Your task to perform on an android device: In the Trainline app, I need to look up the train schedules from London to Bristol for November 15, 2023 and return on November 18, 2023  , since I would like to explore new places.
Image 0: 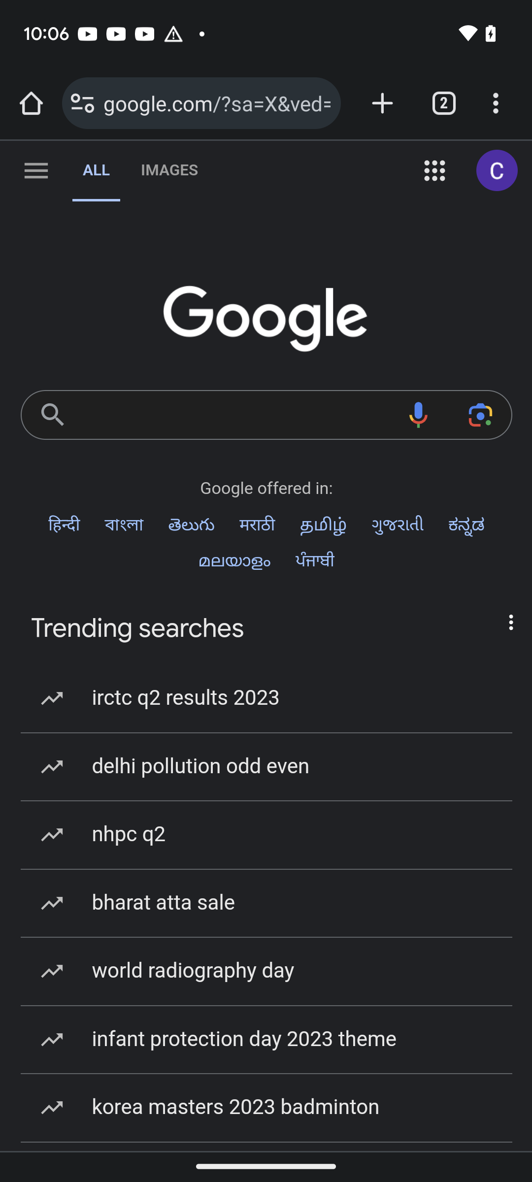
Open Trainline app
Step 0: open app "Trainline"
Image 1: 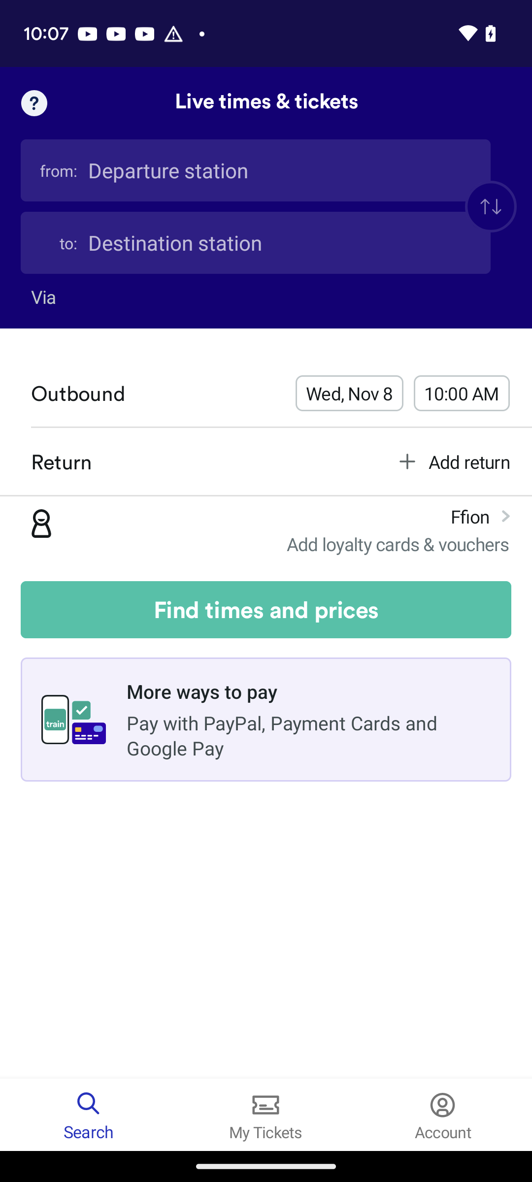
Click on from textbox
Step 1: click (255, 170)
Image 2: 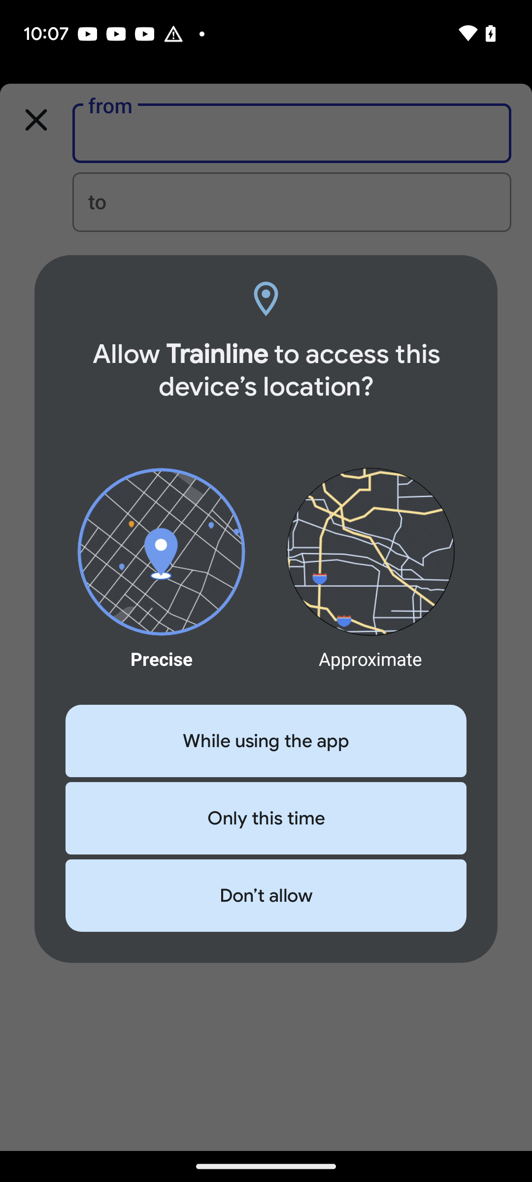
Click on from textbox
Step 2: wait
Image 3: 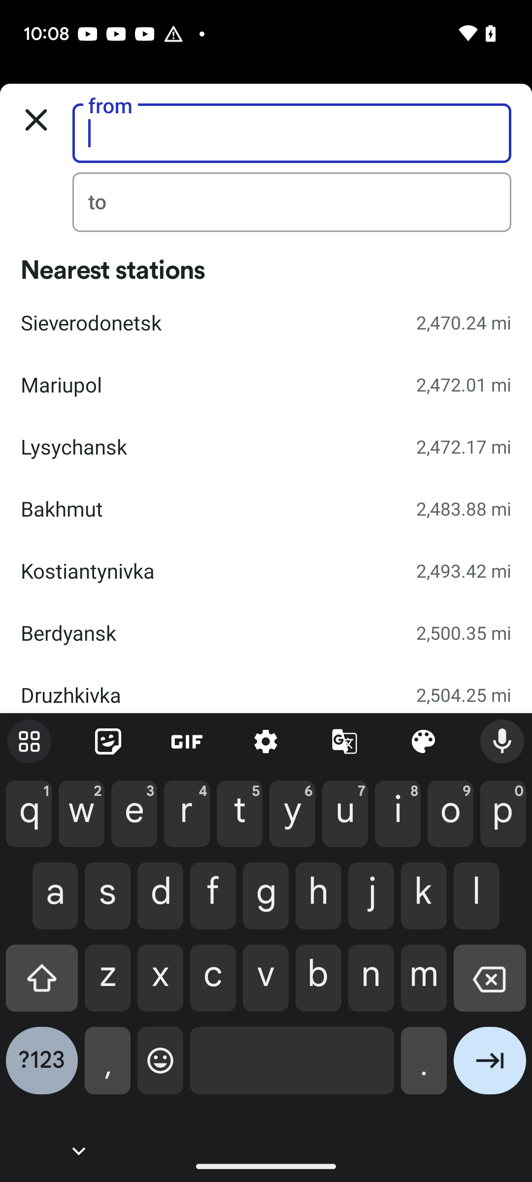
Enter London in the from textbox
Step 3: type "London"
Image 4: 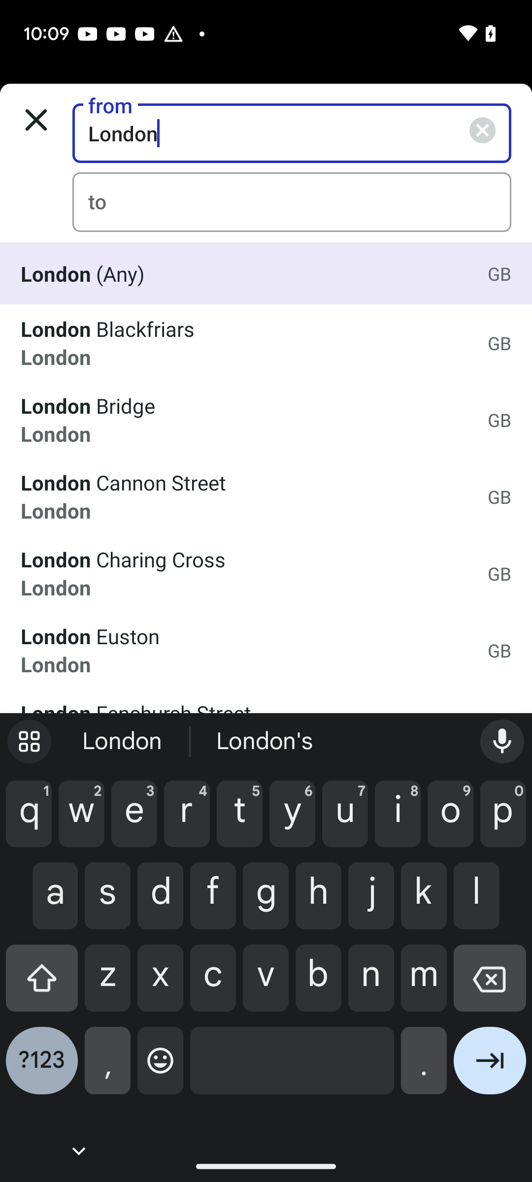
Click on the first search result
Step 4: click (243, 273)
Image 6: 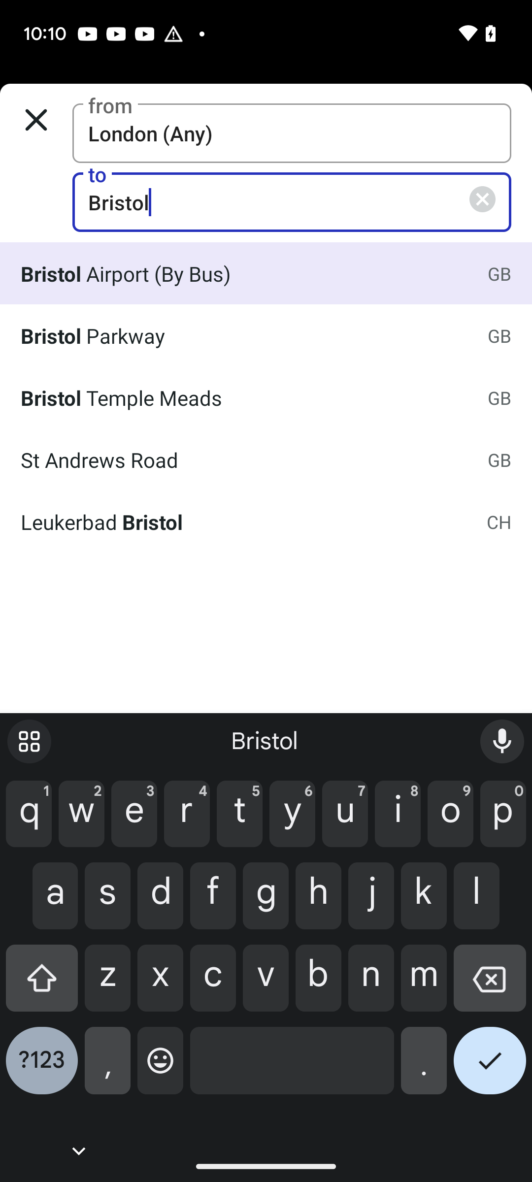
Click on the second search result
Step 6: click (243, 335)
Image 8: 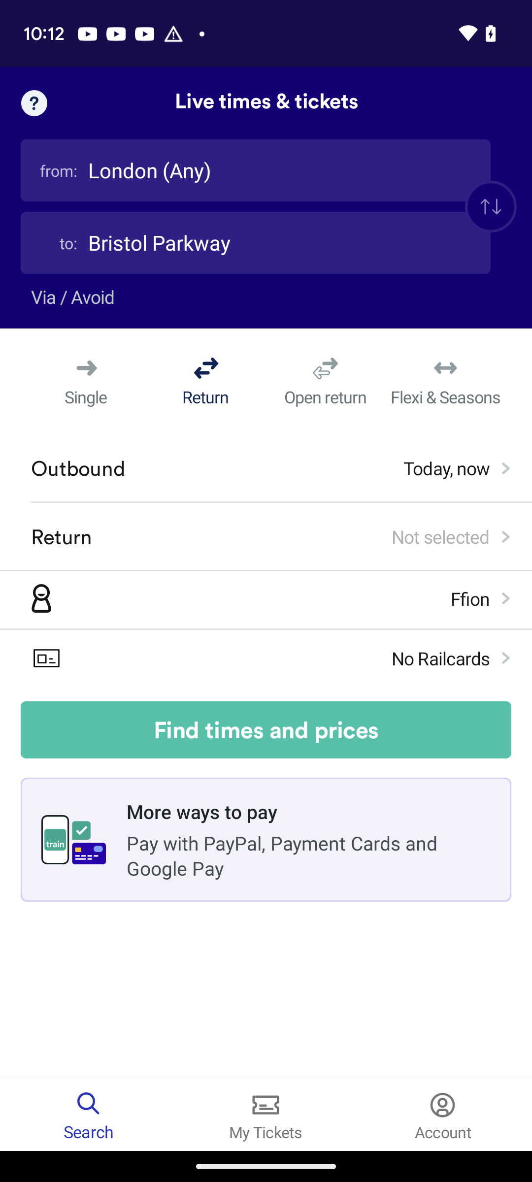
Click on today section
Step 8: click (446, 468)
Image 9: 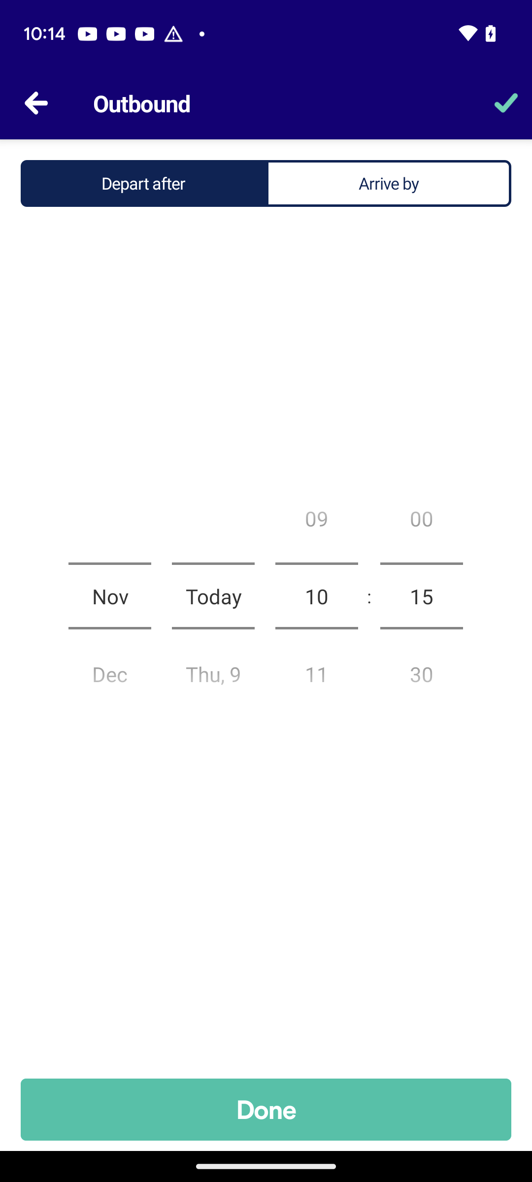
Swipe up to select the date
Step 9: scroll down
Image 10: 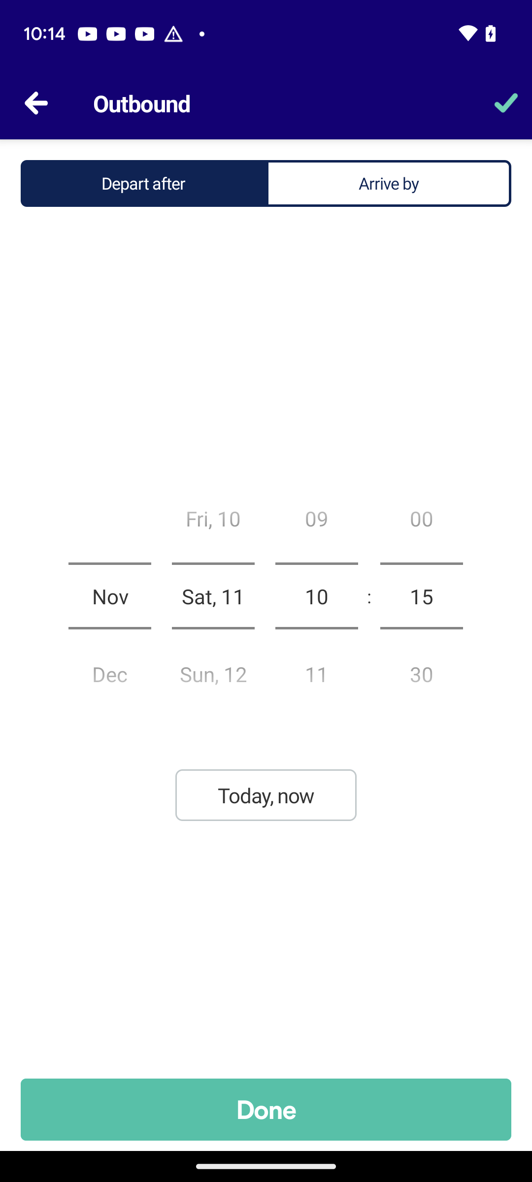
Swipe up to select the date
Step 10: scroll down
Image 11: 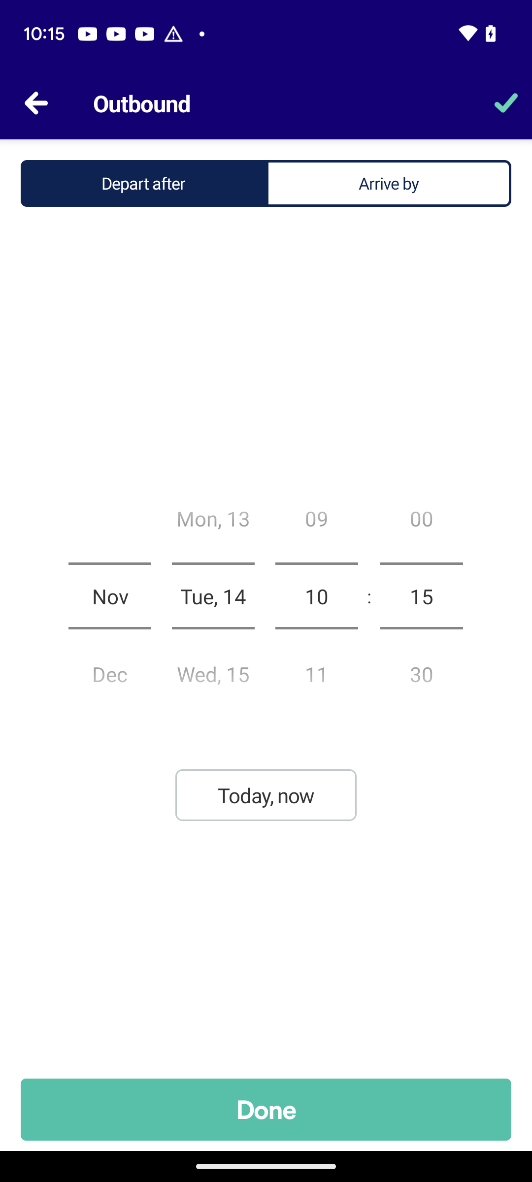
Swipe up to select the date
Step 11: scroll down
Image 12: 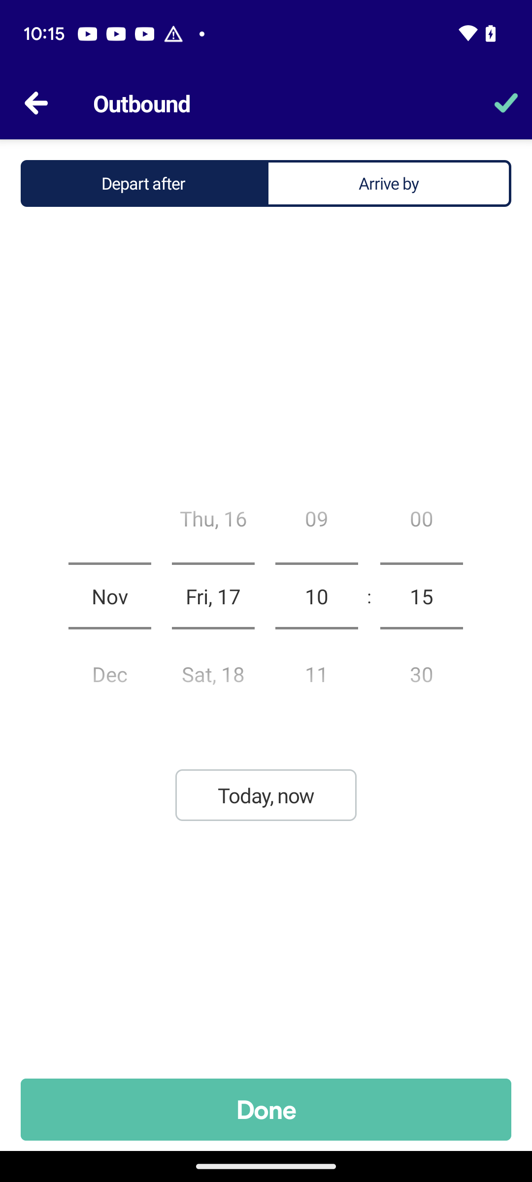
Swipe up to select the date
Step 12: wait
Image 14: 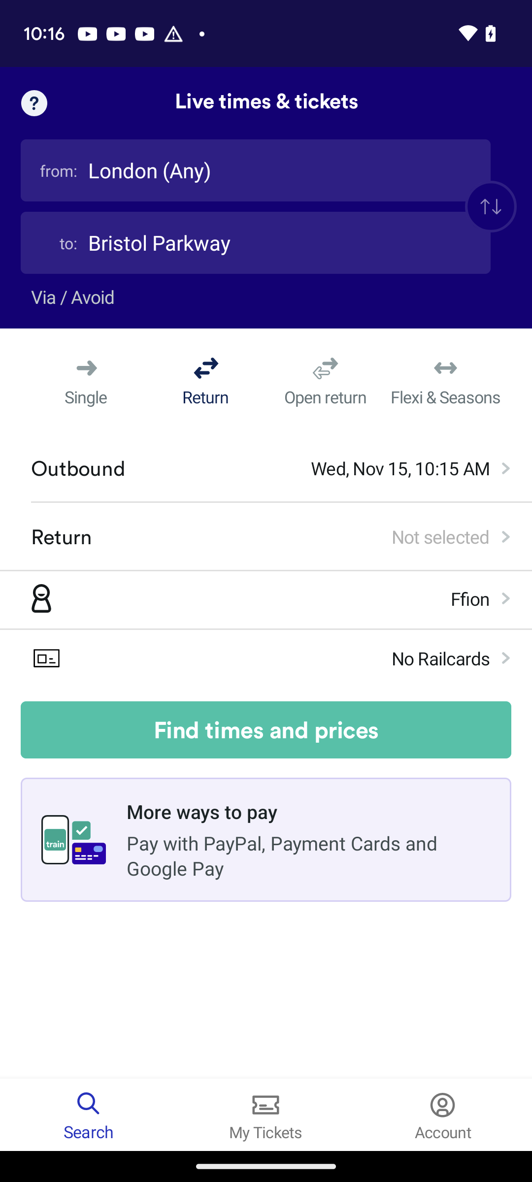
Click on return section
Step 14: click (440, 536)
Image 15: 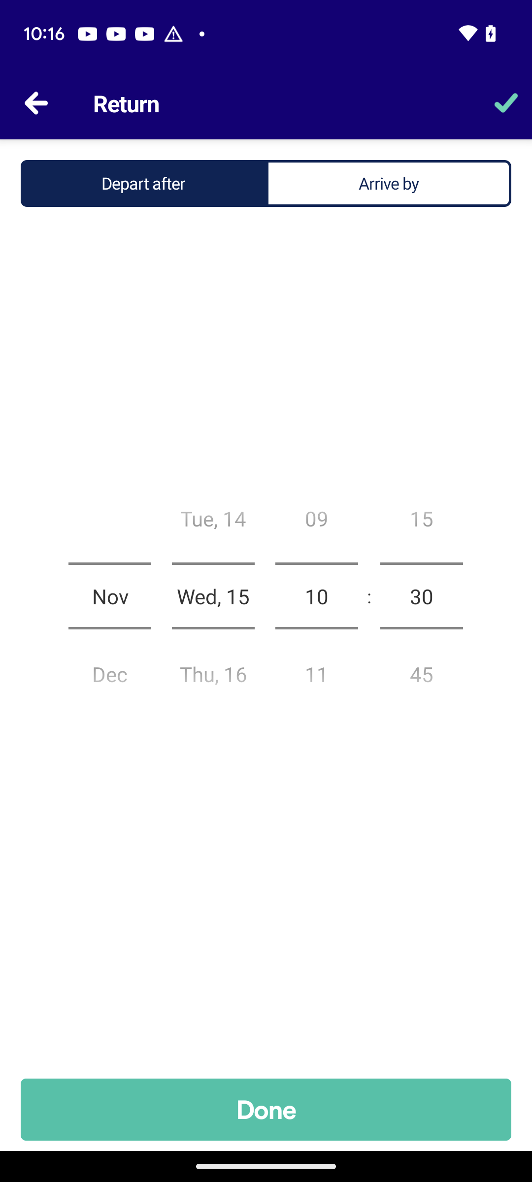
Swipe up to select the date
Step 15: scroll down
Image 16: 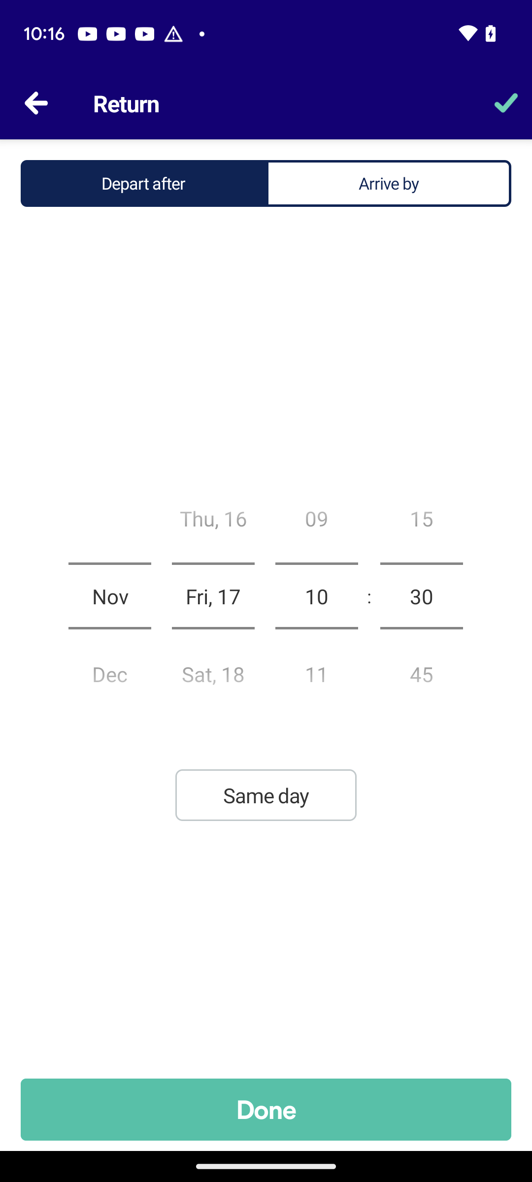
Swipe up to select the date
Step 16: scroll down
Image 17: 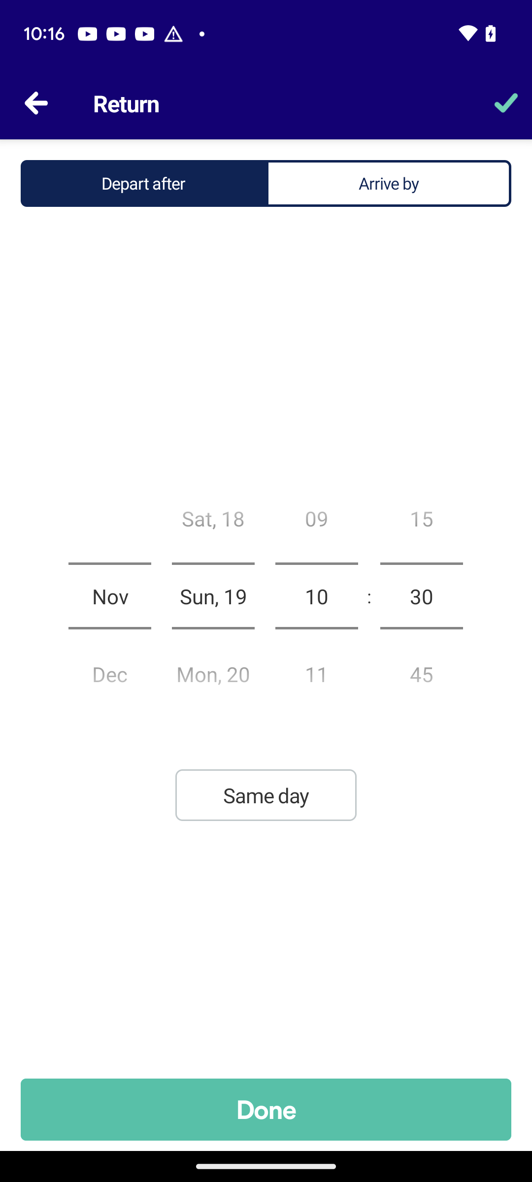
Swipe up to select the date
Step 17: wait
Image 18: 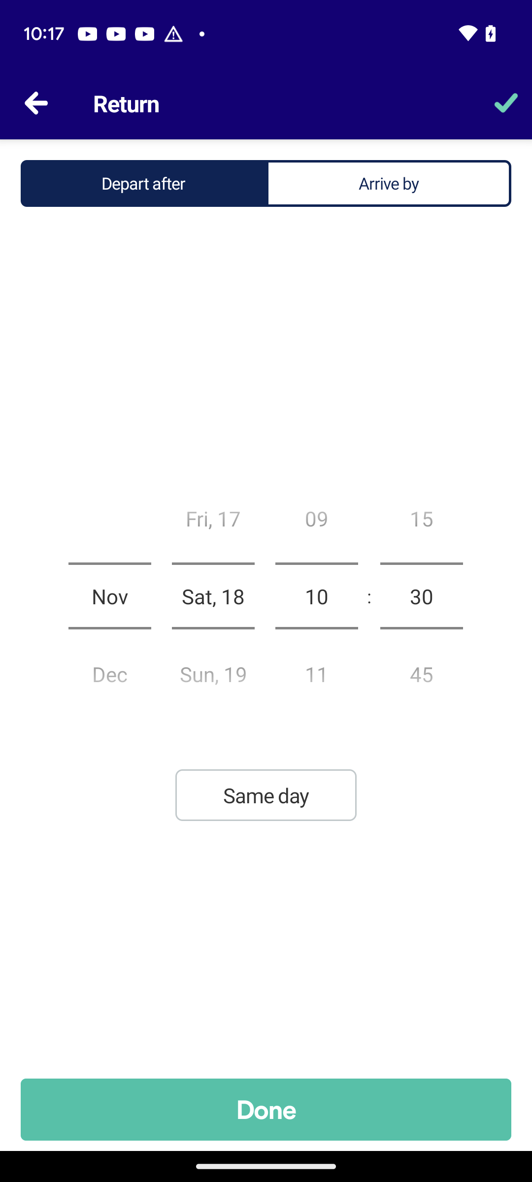
Click on done button
Step 18: click (266, 1109)
Image 19: 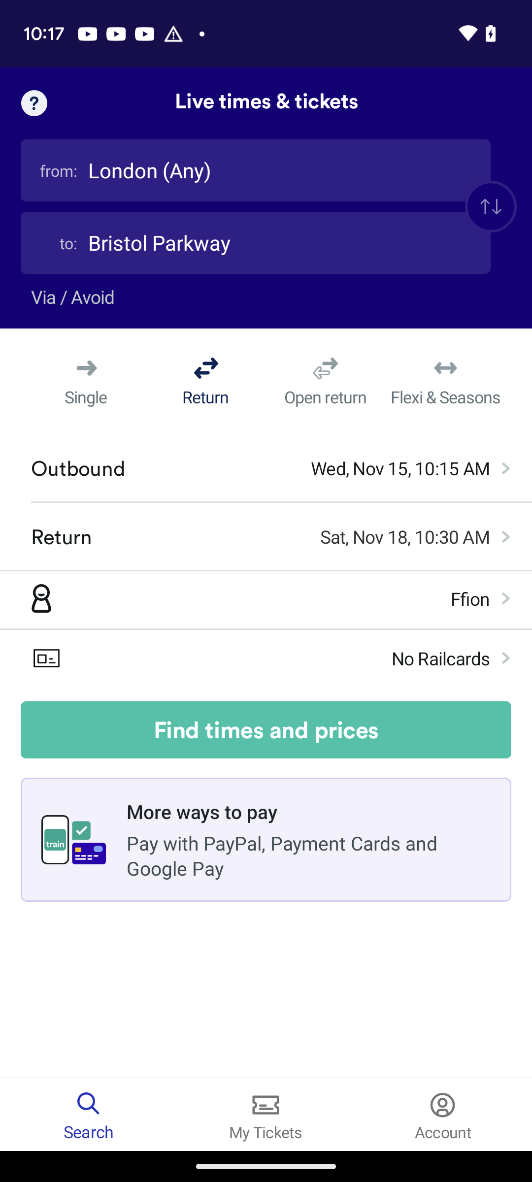
Click on find times and prices
Step 19: click (266, 729)
Image 20: 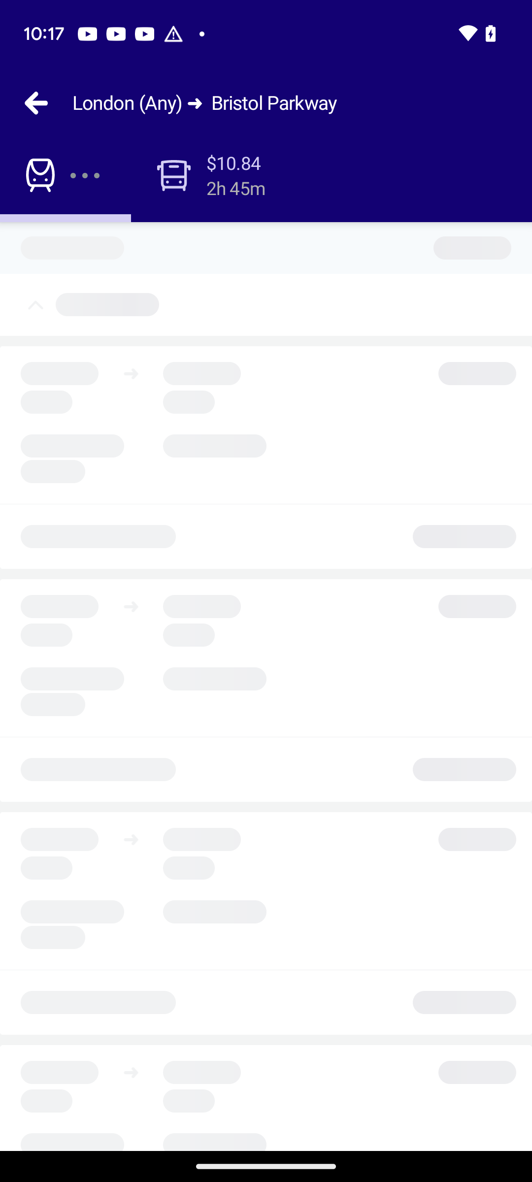
Click on find times and prices
Step 20: wait